Your task to perform on an android device: Share the cycling event with my friend Amelia Miller on her gmail account, amelia.miller2709@gmail.com to inform her about the event.
Image 0: 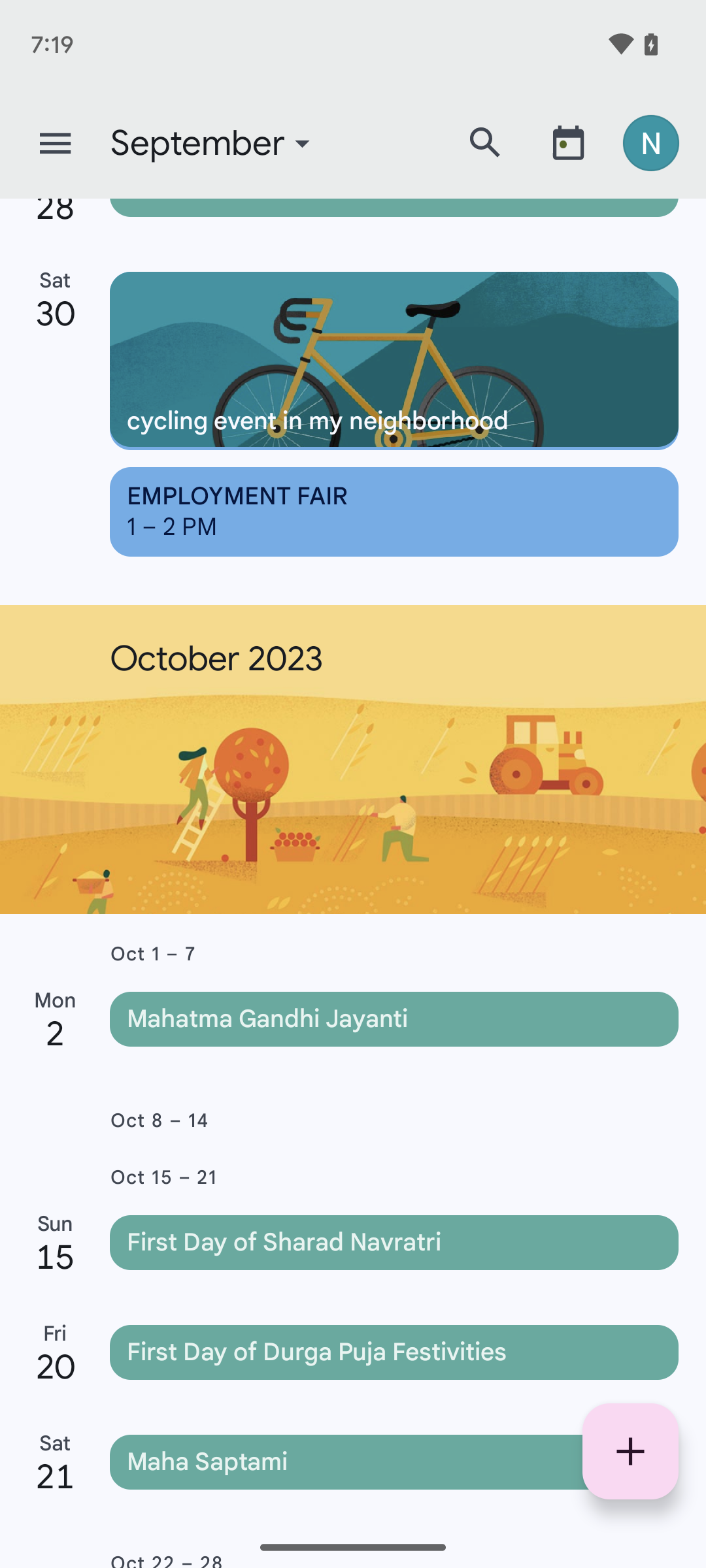
Click on the cycling event in my neighborhood.
Step 0: click (394, 361)
Image 1: 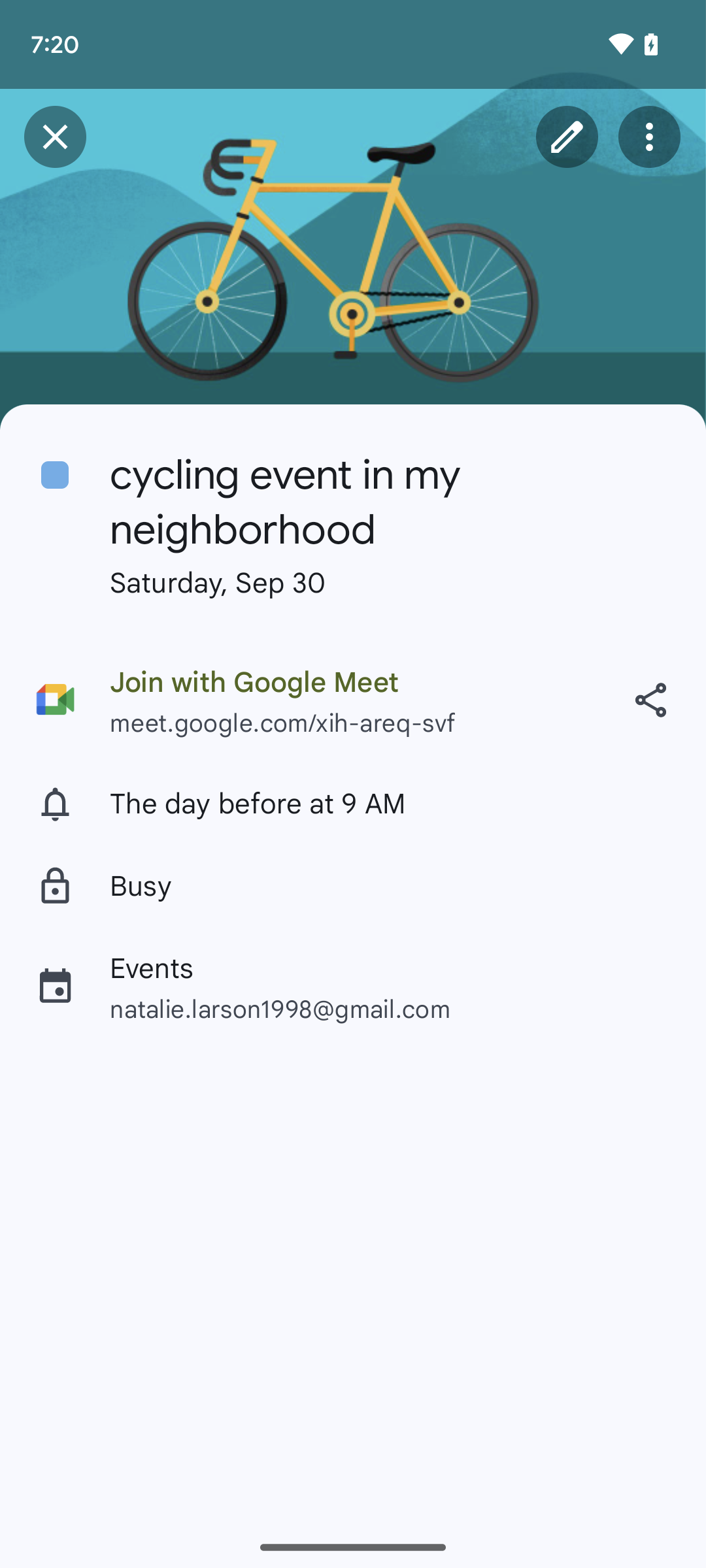
Click on the share icon.
Step 1: click (650, 700)
Image 3: 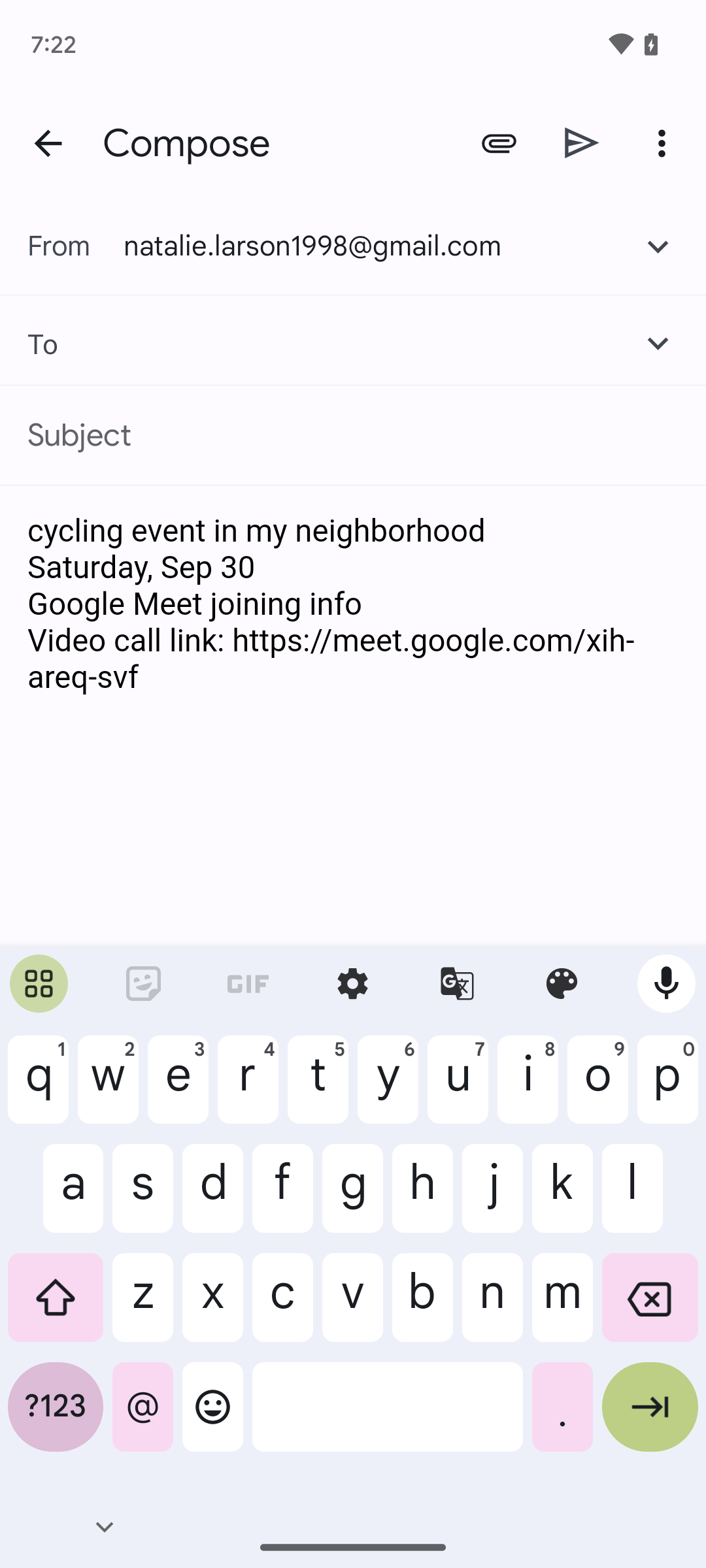
Type in the mail :amelia.miller2709@gmail.com
Step 3: type "amelia.miller2709@gmail.com"
Image 4: 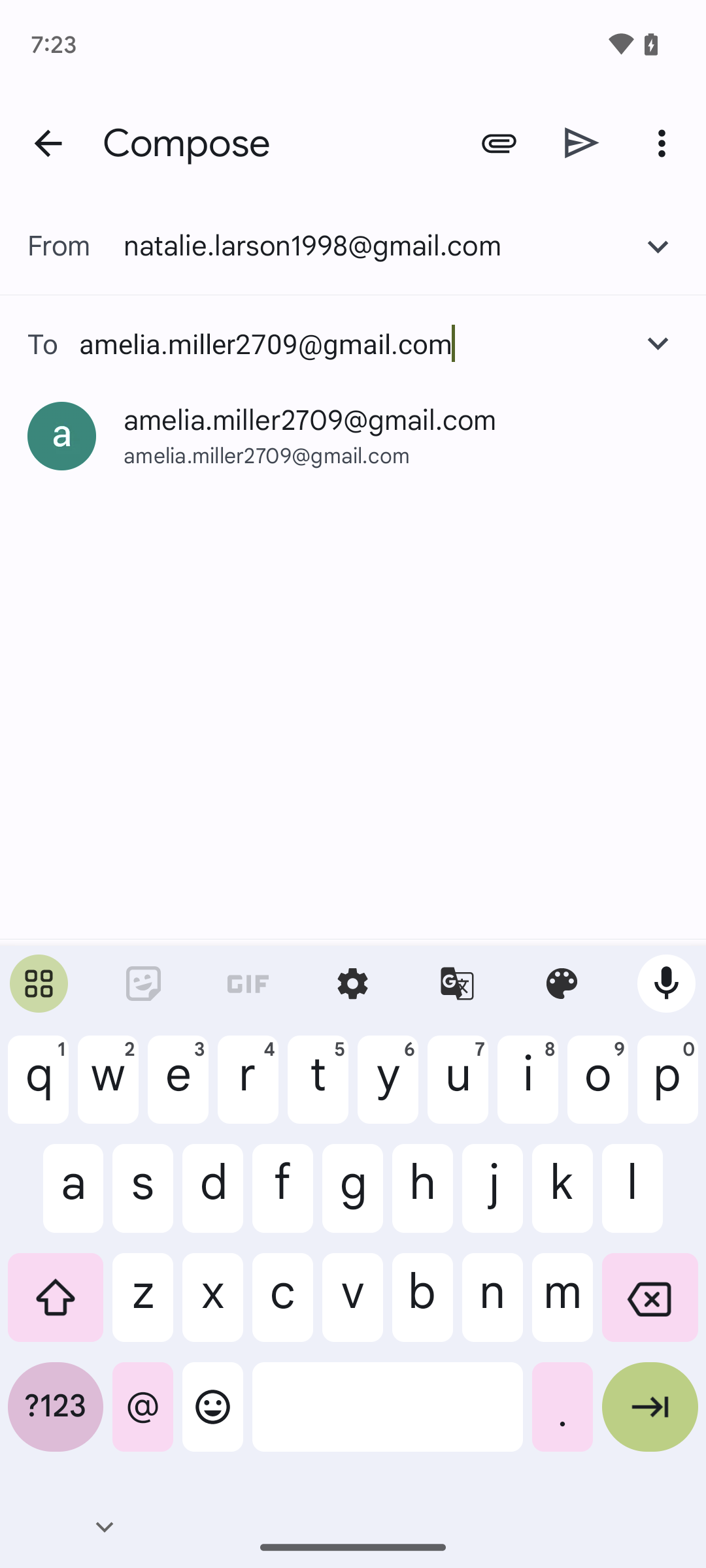
Click on the arrow icon at the bottom-right of the keyboard.
Step 4: click (650, 1417)
Image 5: 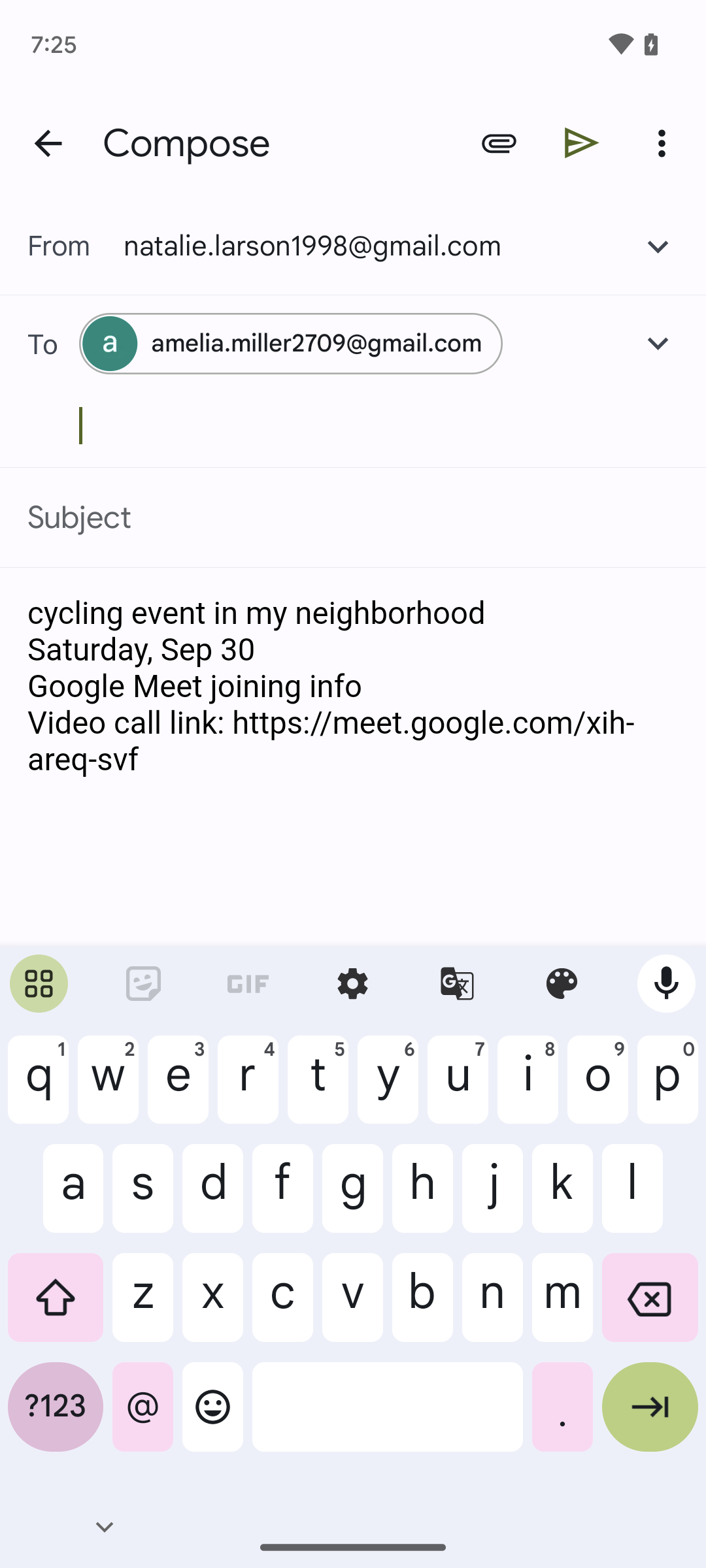
Click on the send icon at the top of the screen.
Step 5: click (582, 142)